Your task to perform on an android device: Since there will be no work tomorrow, I want to adjust the Party alarm time to 11 pm instead of 12 pm.
Image 0: 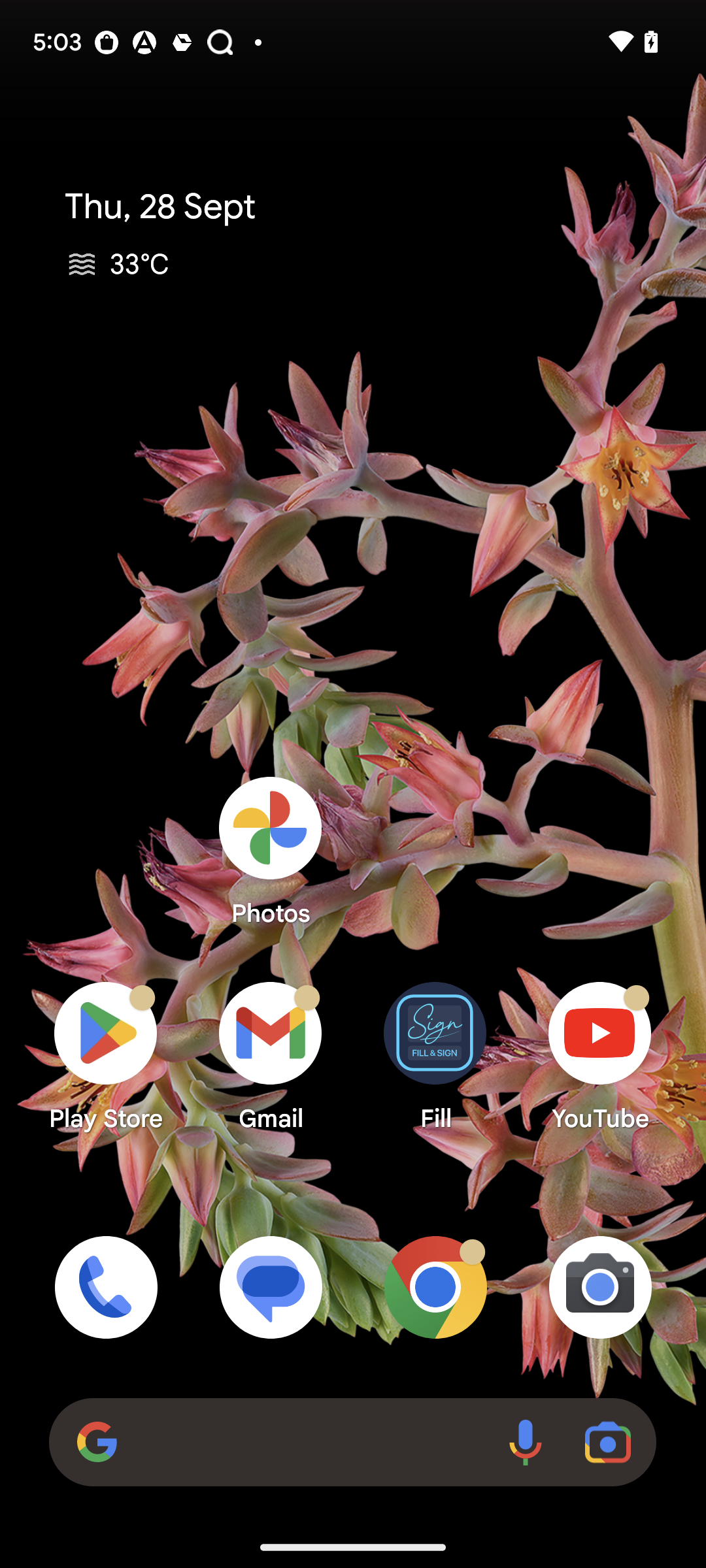
Open Clock App
Step 0: open app "Clock"
Image 1: 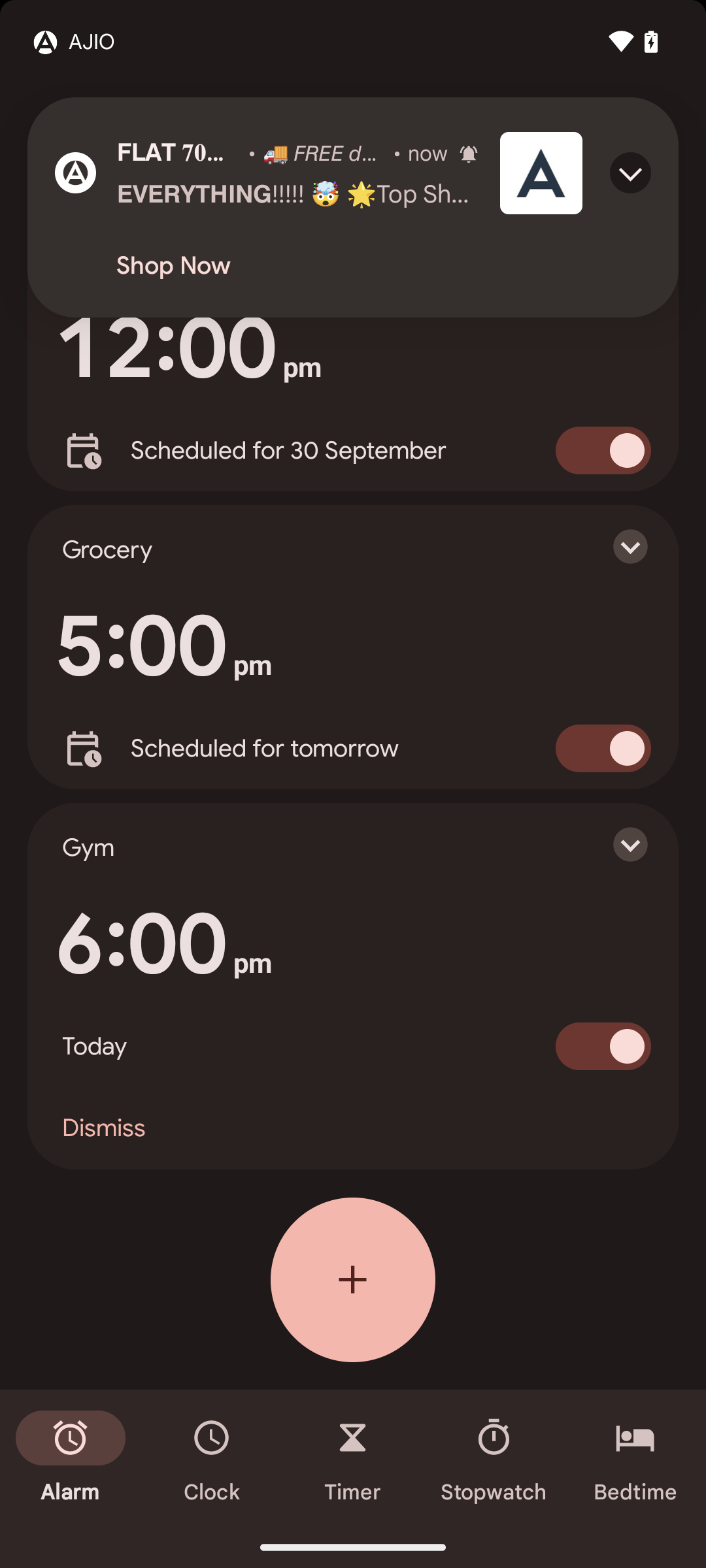
Open Clock App
Step 1: wait
Image 2: 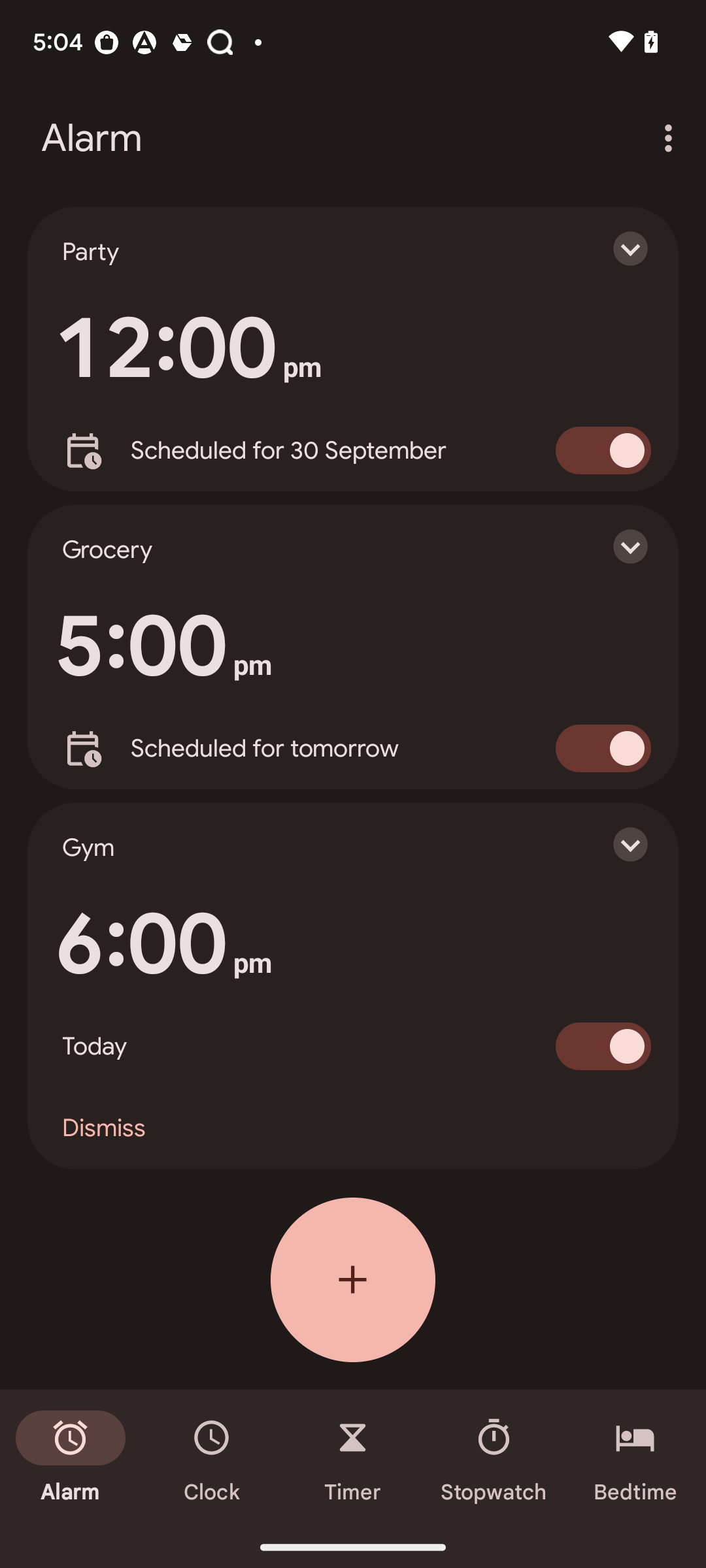
Click on the drop down icon of Party Alarm
Step 2: click (616, 248)
Image 3: 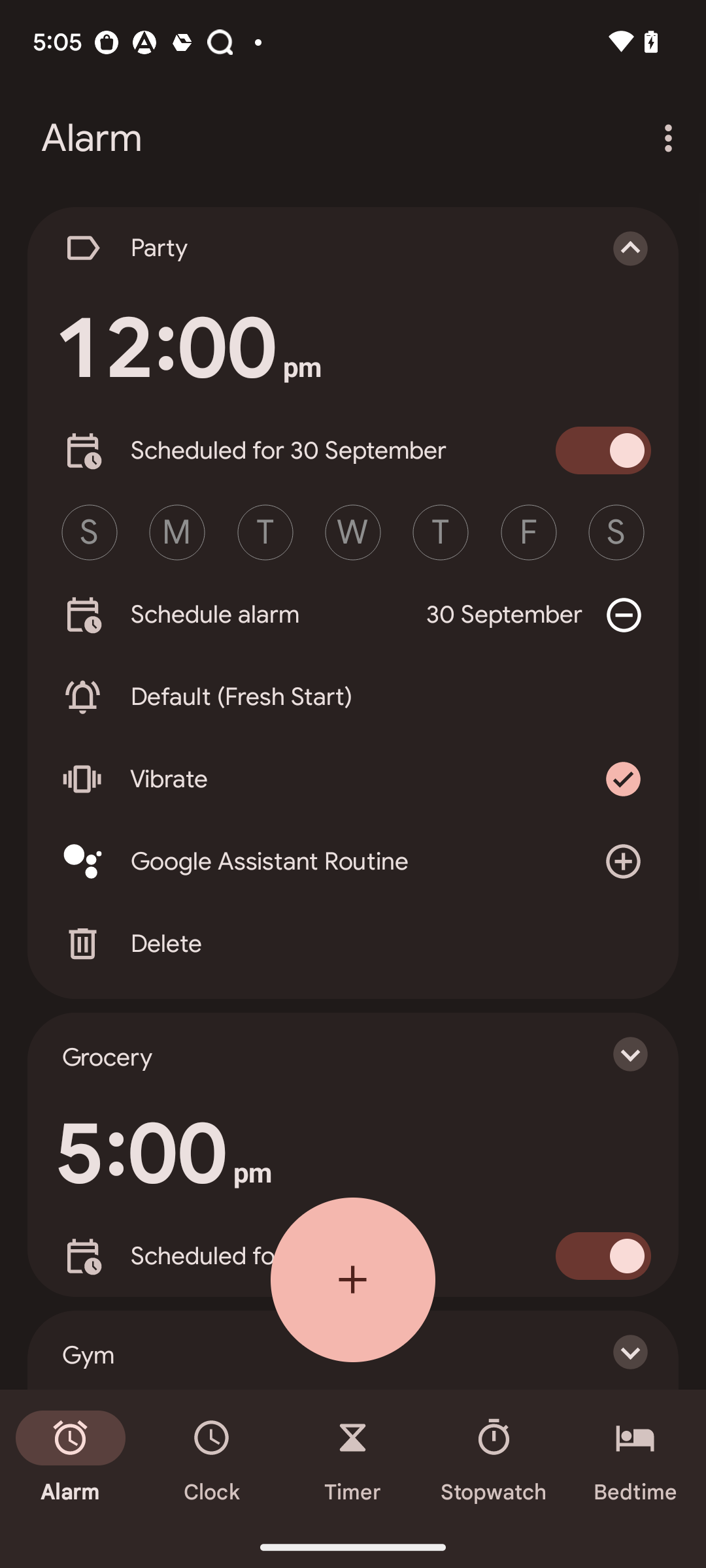
Click on the time section of party alarm
Step 3: click (188, 349)
Image 4: 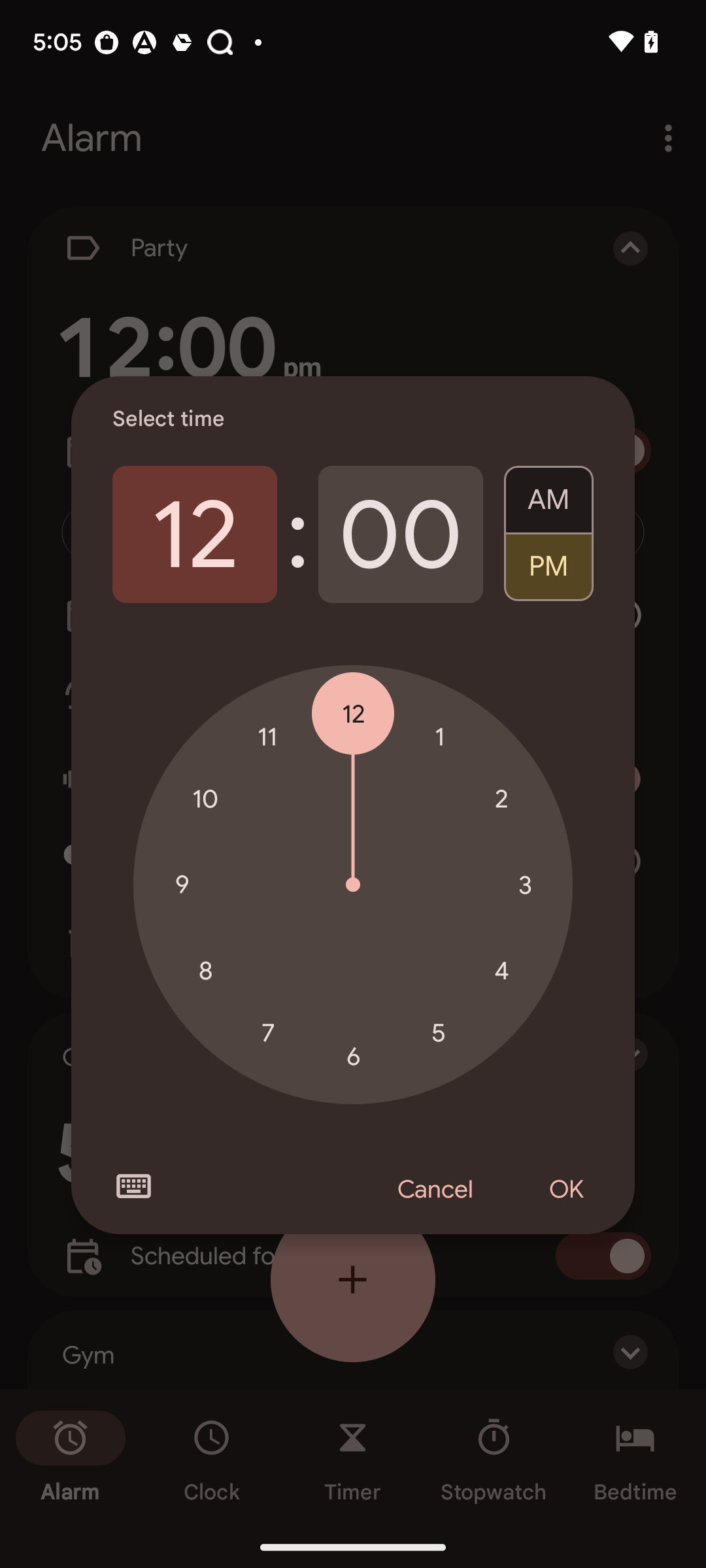
Set hour to 11
Step 4: click (267, 736)
Image 5: 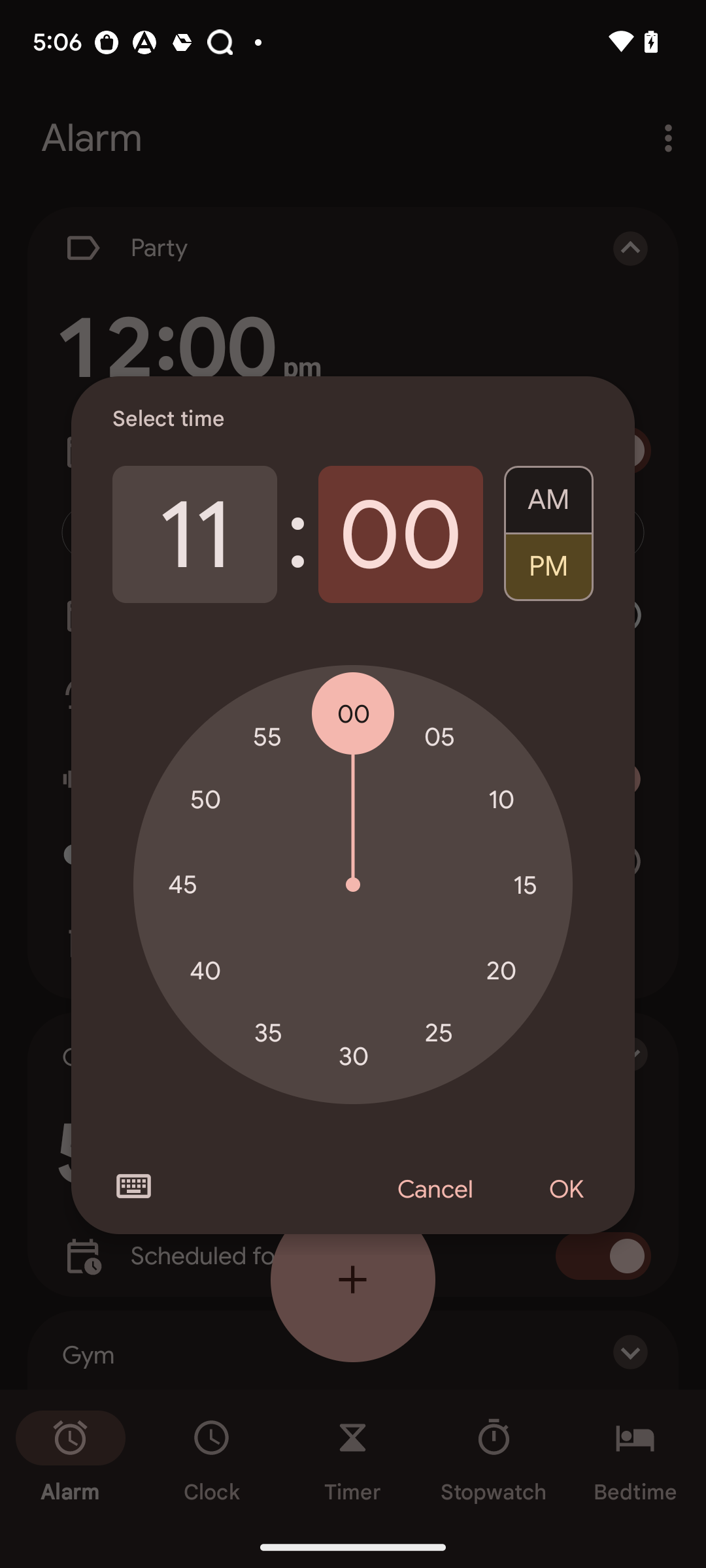
Click on OK
Step 5: click (565, 1190)